Your task to perform on an android device: Search for my trip photos and my favorite movie files on the Files app.
Image 0: 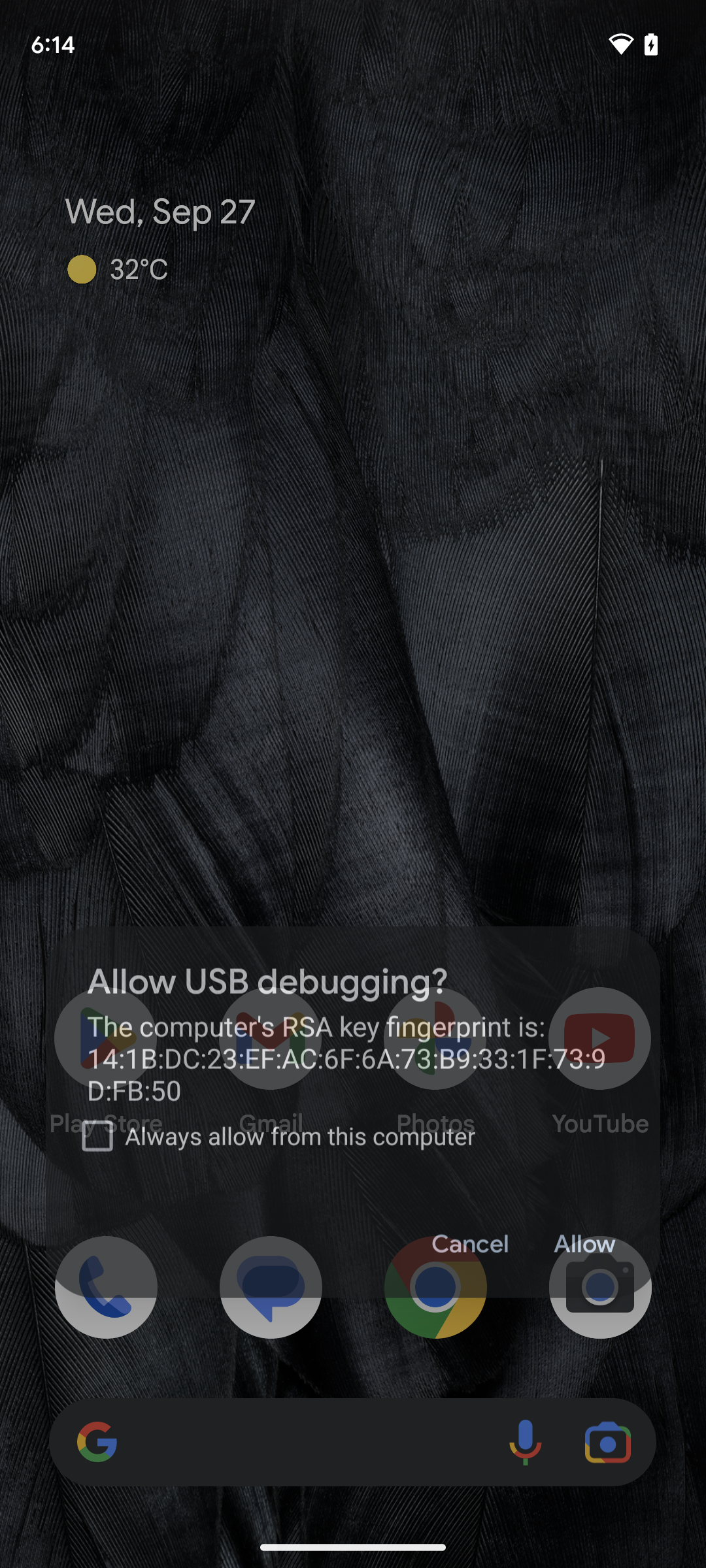
Open the Files app.
Step 0: open app "Files by Google"
Image 1: 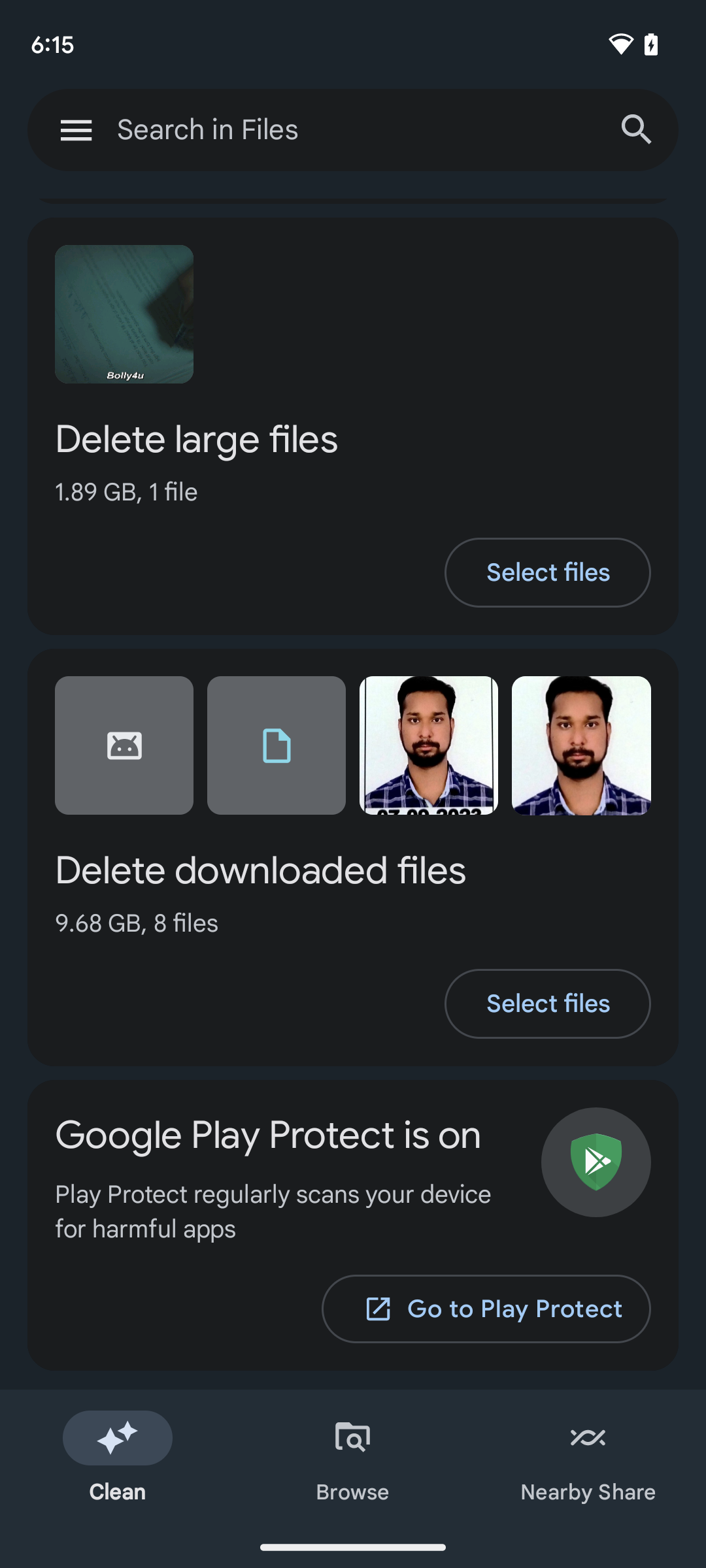
Tap on the search bar at the top of screen.
Step 1: click (208, 129)
Image 2: 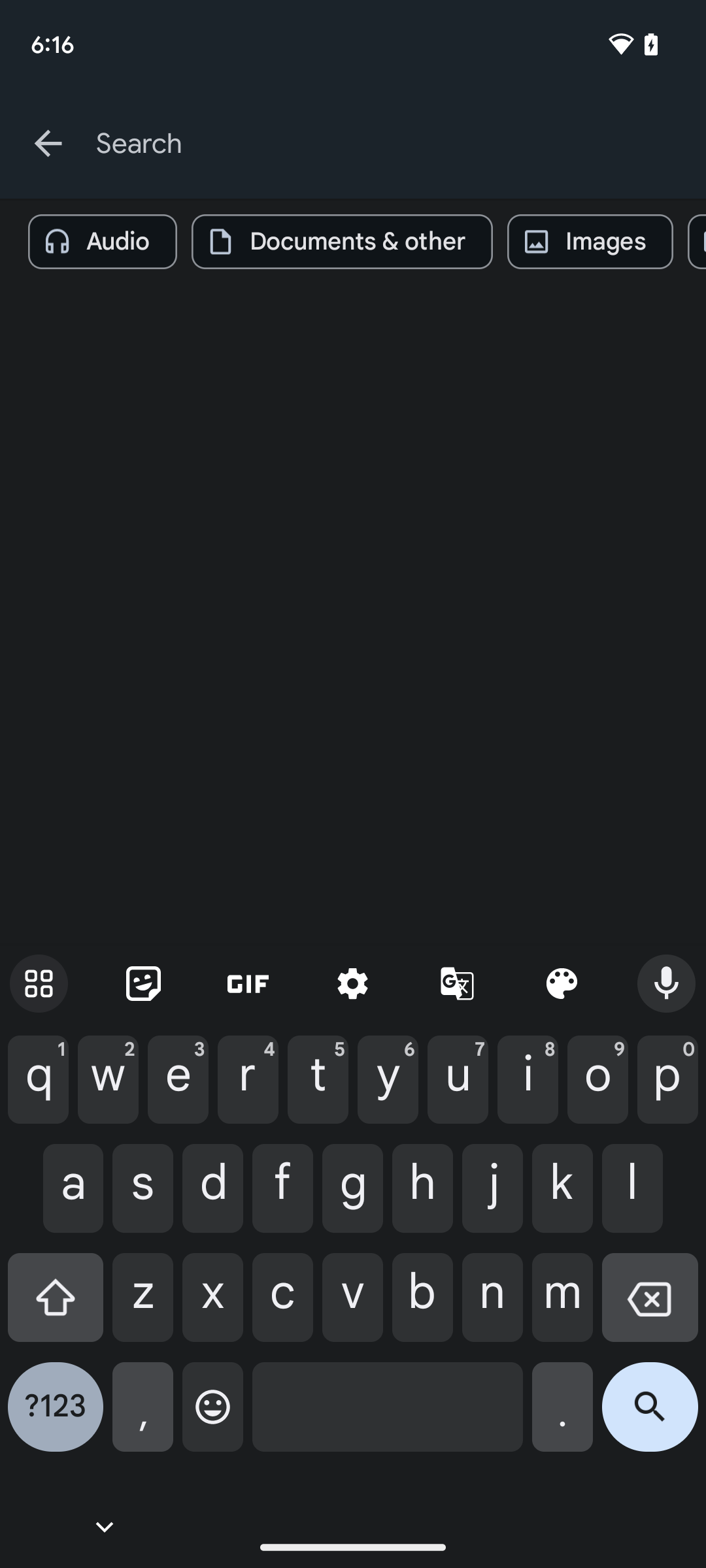
search for scam 2003
Step 2: type "scam 2003"
Image 3: 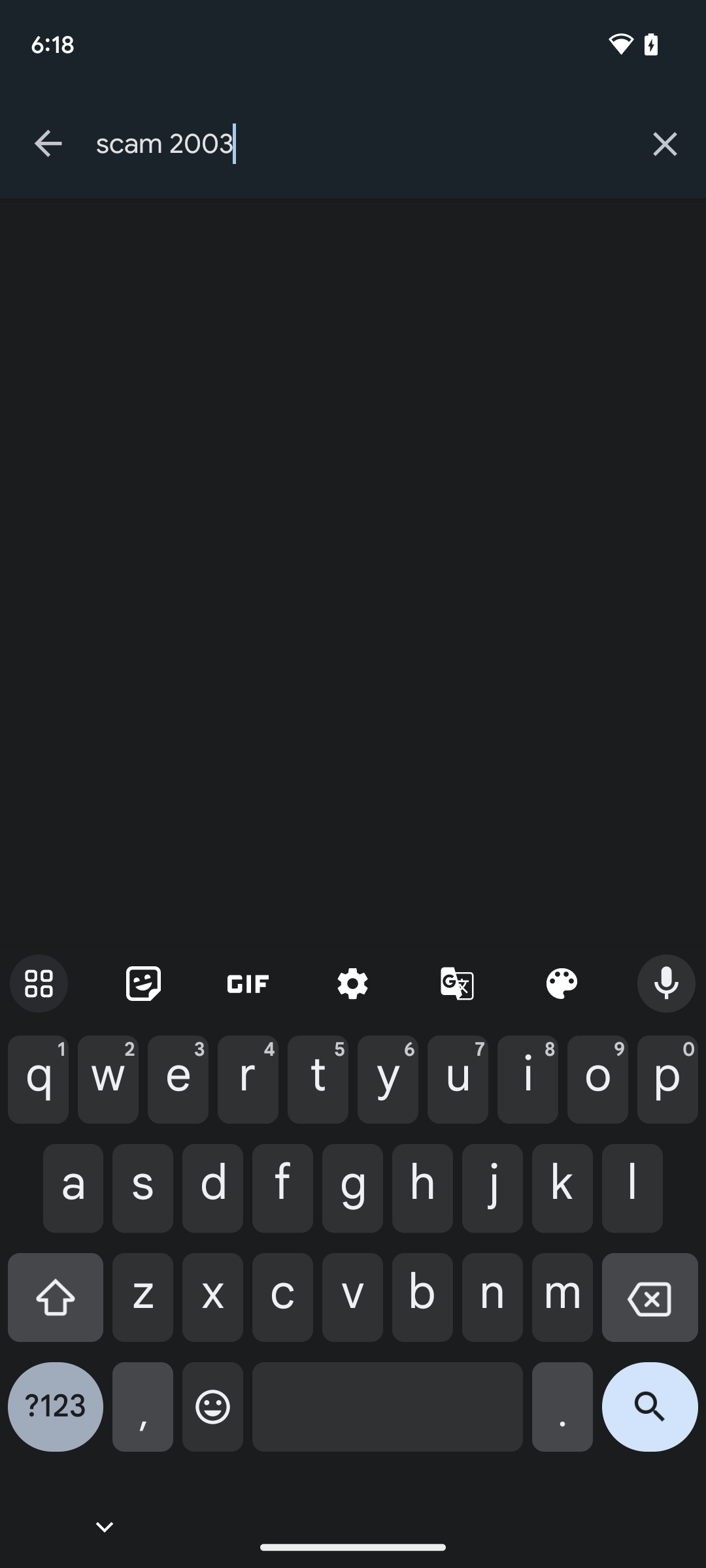
Tap on the search icon at the bottom of the screen.
Step 3: click (650, 1417)